Your task to perform on an android device: I enjoy reading, and my friend recommended the book Song of Solomon to me, therefore I'd want to look it up on the Amazon app.
Image 1: 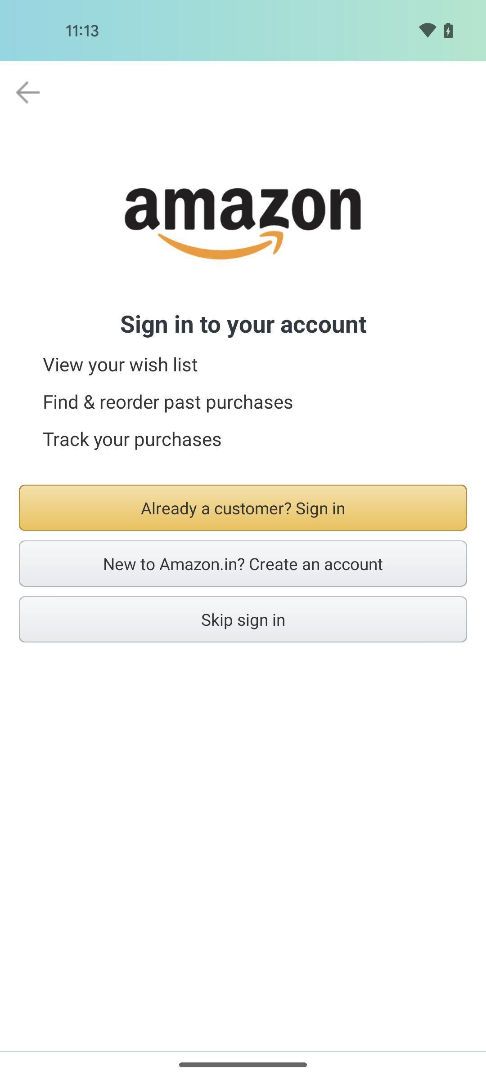
click on the back arrow
Step 1: click (27, 93)
Image 2: 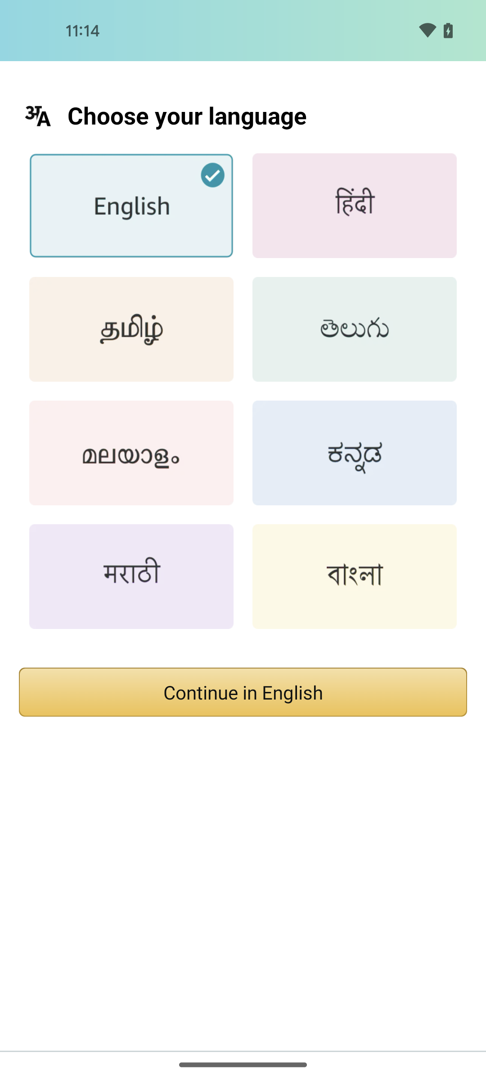
click on the Continue in English button
Step 2: click (243, 692)
Image 3: 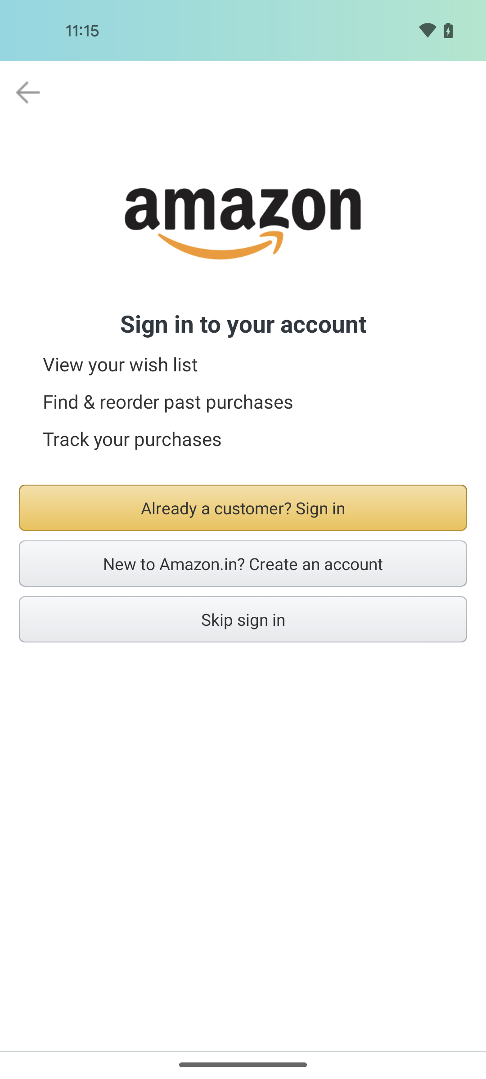
click on the Skip sign in
Step 3: click (243, 619)
Image 5: 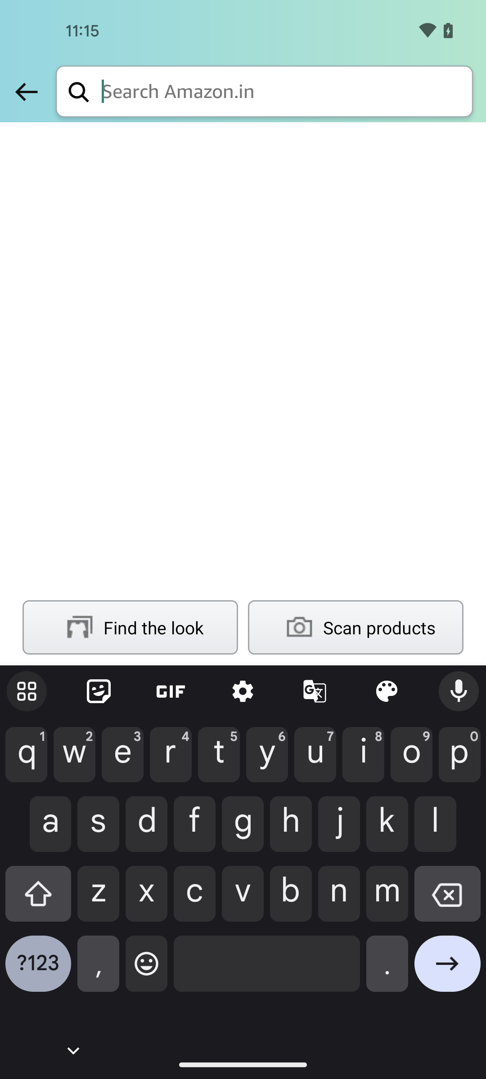
enter the product name Song of Solomon
Step 5: type "Song of Solomon"
Image 6: 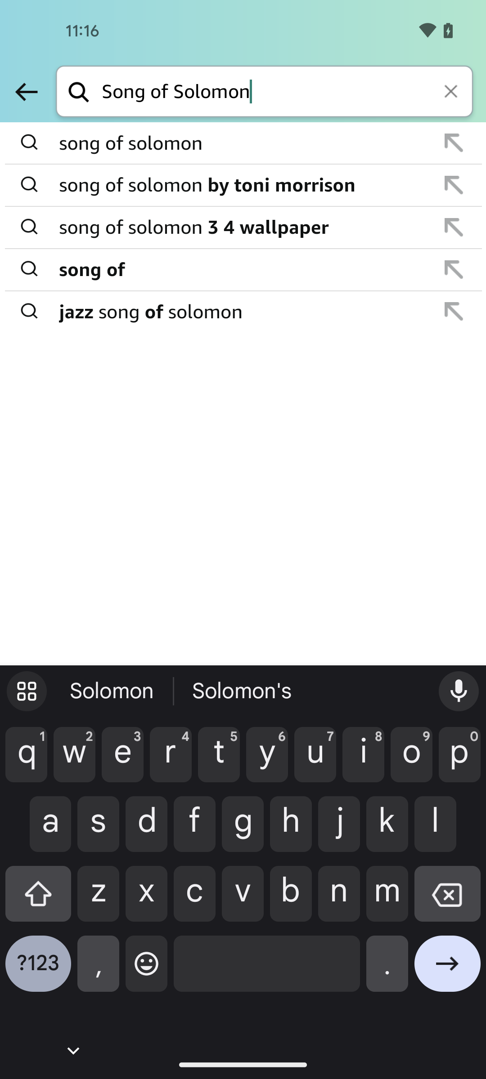
click on the go arrow at the bottom right corner of the screen
Step 6: click (447, 970)